Your task to perform on an android device: My wife tore my favorite blue shirt while washing the clothes, and now I want to buy a new navy blue shirt for me, so search for the navy blue shirt in L size in the Flipkart app.
Image 0: 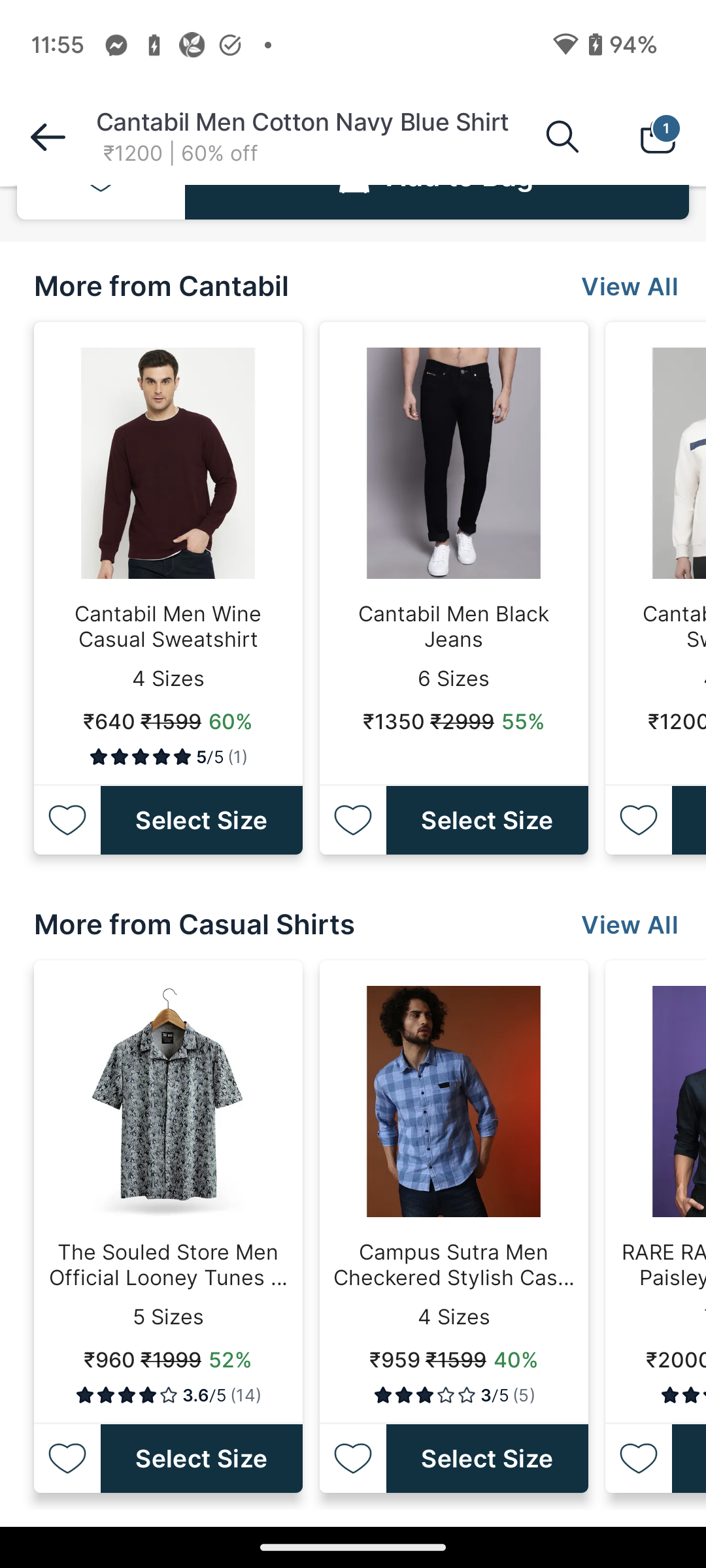
Open the Flipkart app.
Step 0: open app "Flipkart"
Image 1: 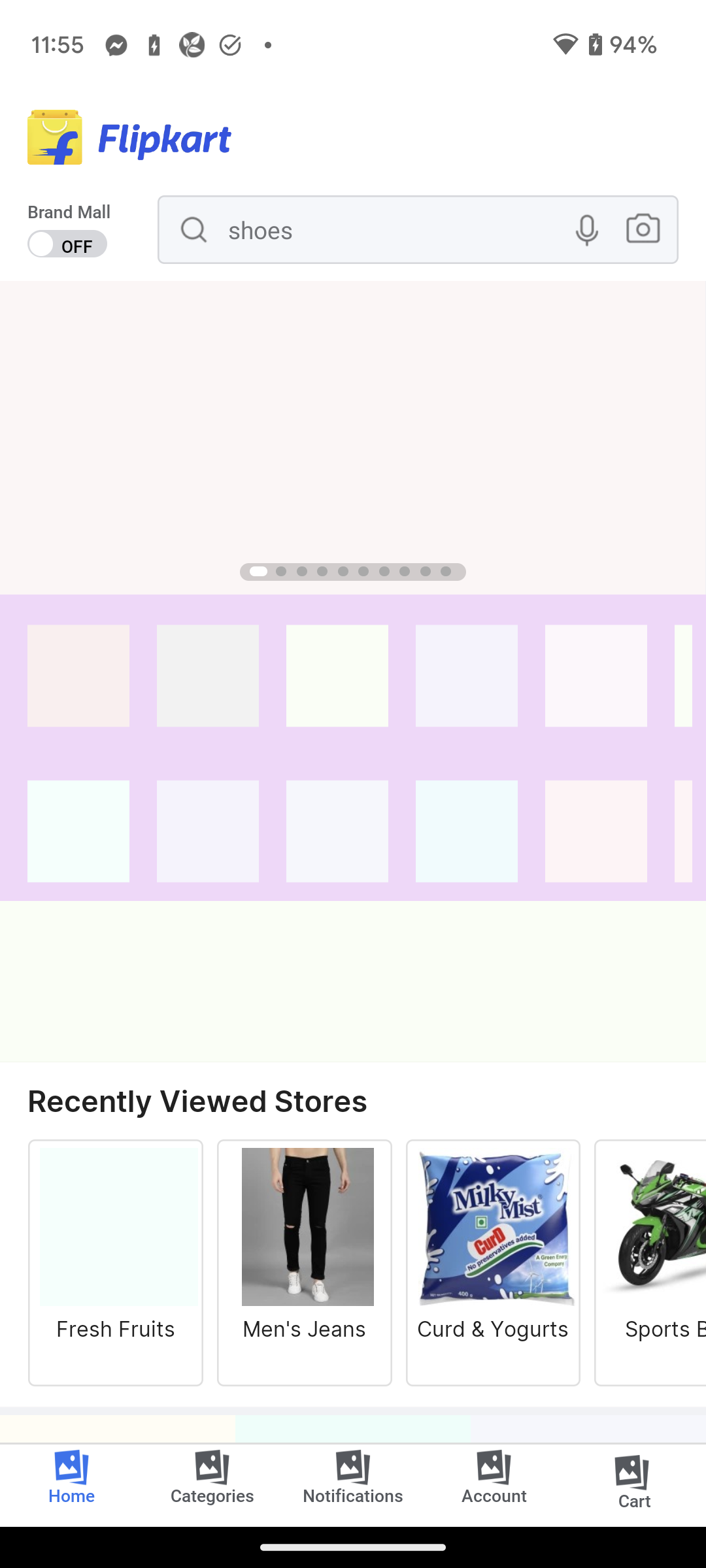
Open the Flipkart app.
Step 1: wait
Image 2: 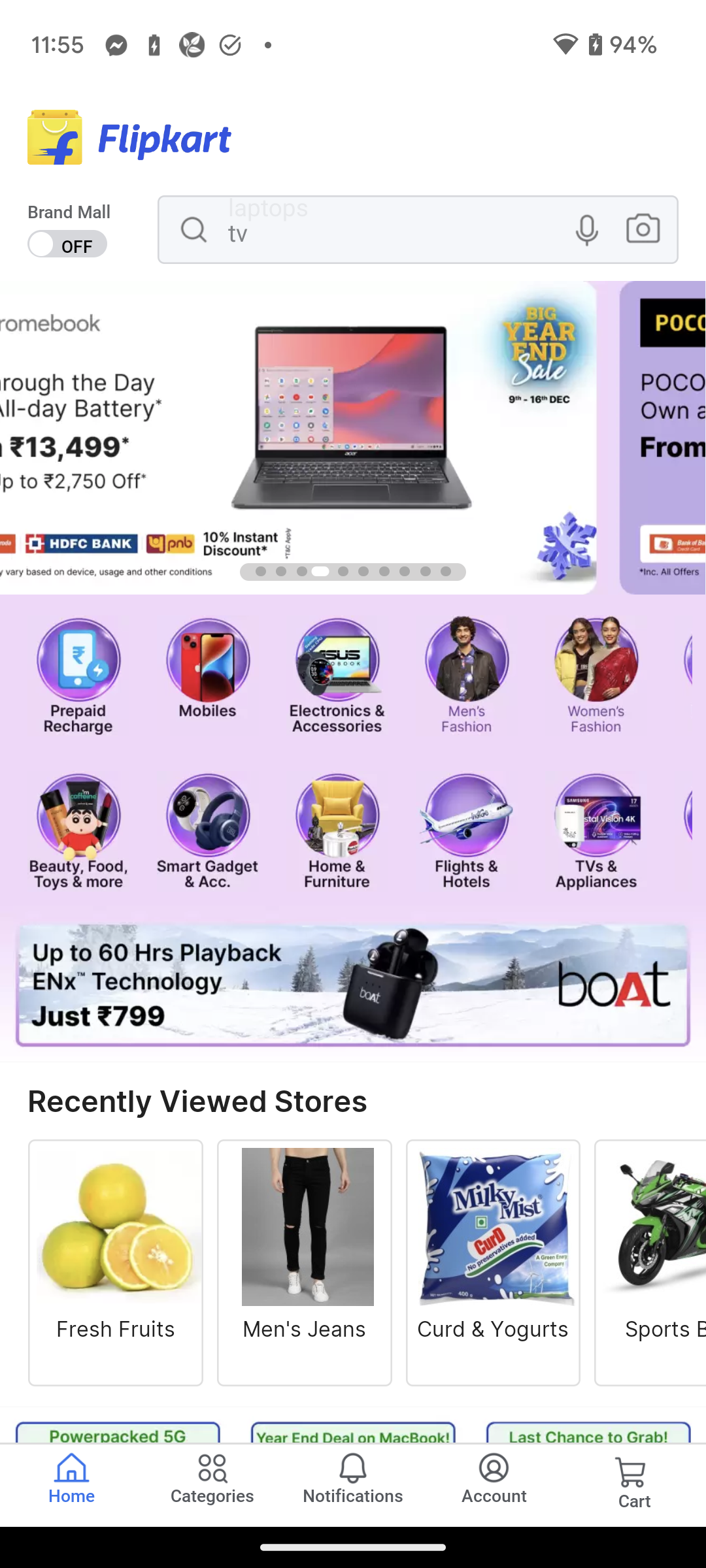
Click on the Search bar at the top of the screen to search for the shirt.
Step 2: click (397, 241)
Image 3: 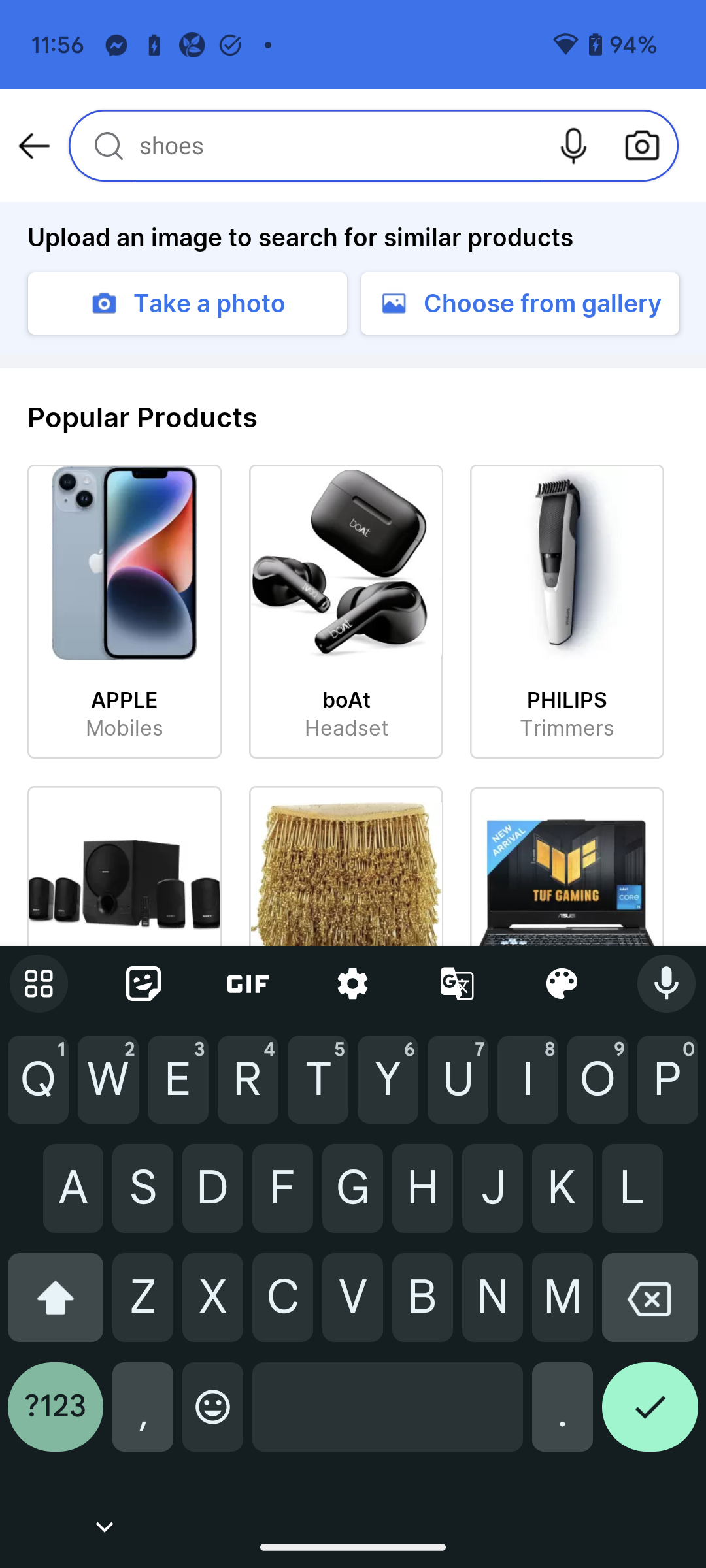
Type Navy Blue shirt for men in the search bar to search for the shirt.
Step 3: type "Navy Blue shirt for men"
Image 4: 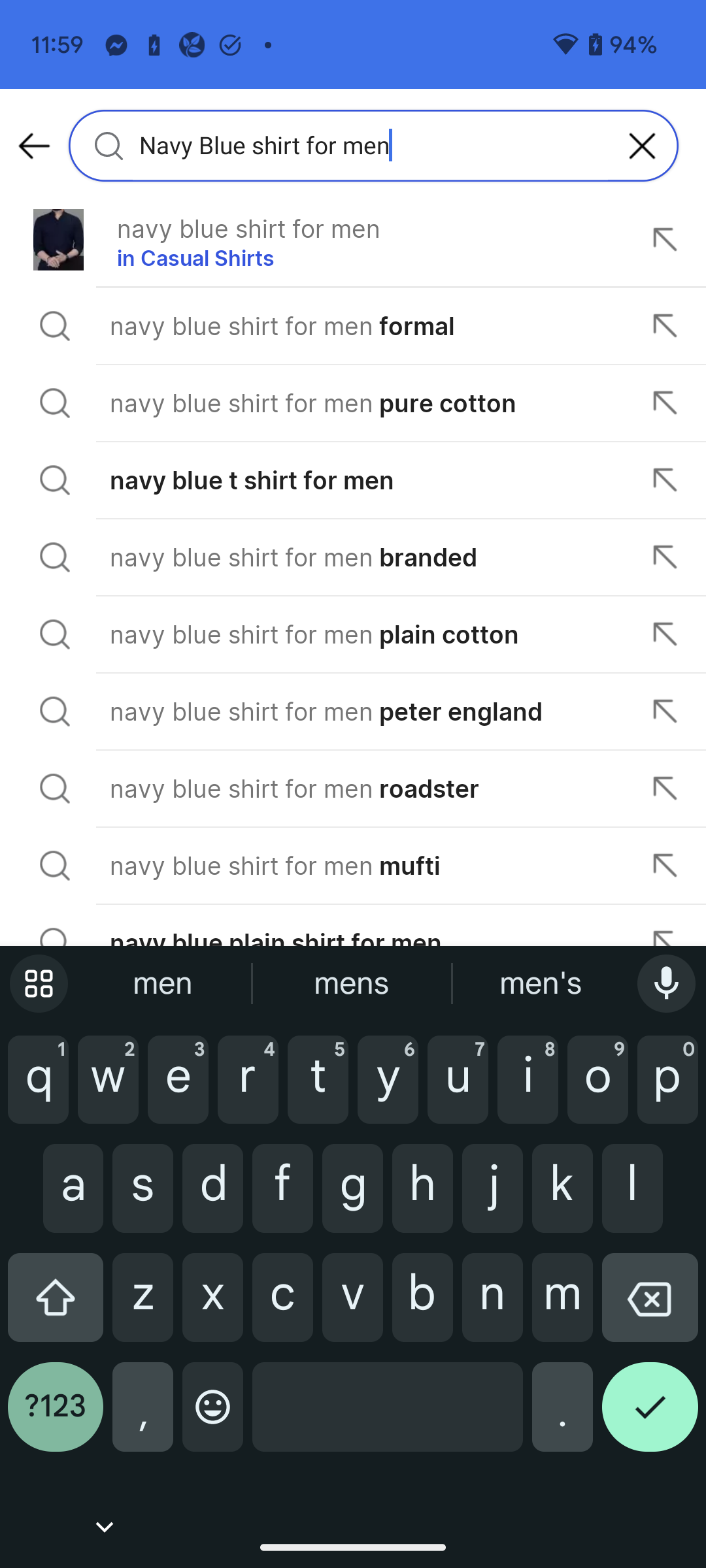
Click on the first suggested option to view the search result.
Step 4: click (248, 228)
Image 5: 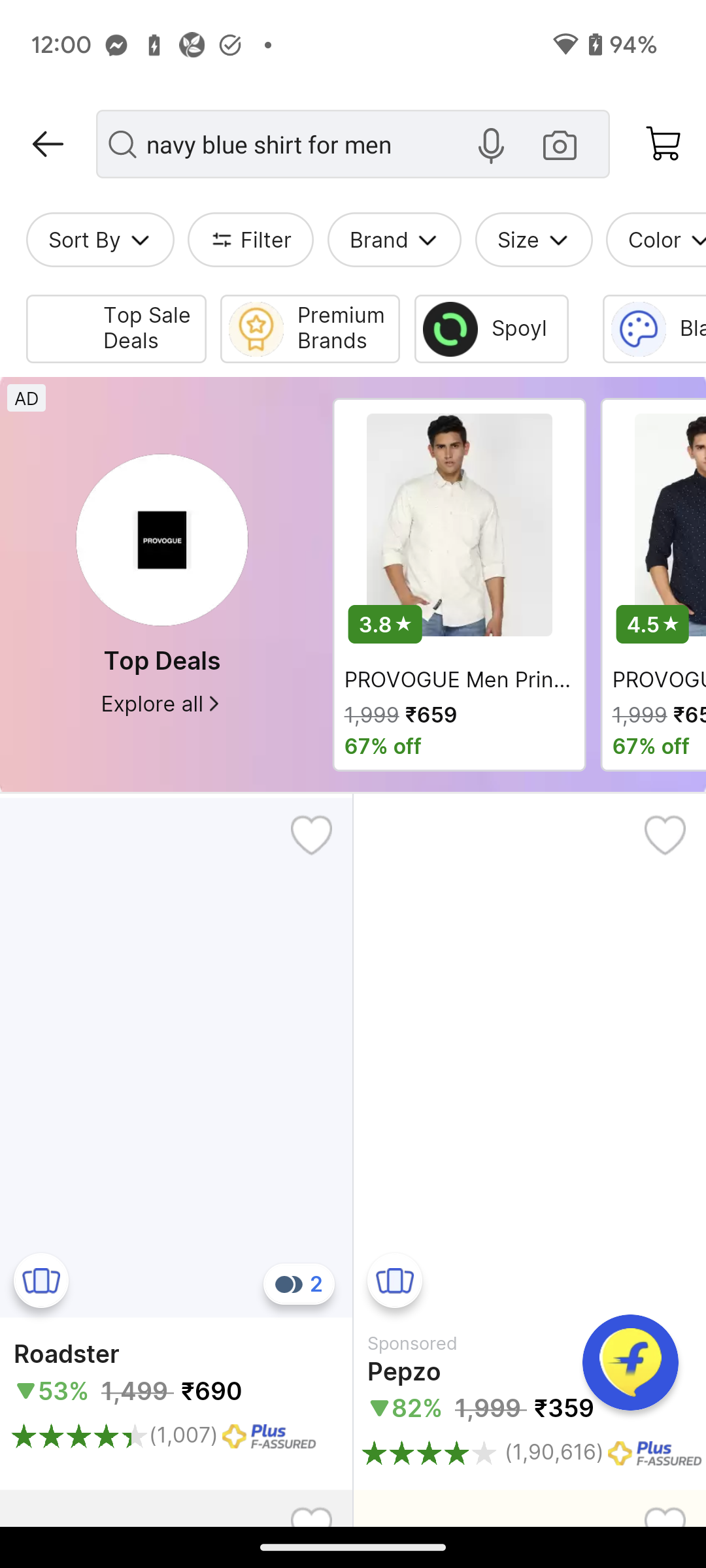
Click on the first suggested option to view the search result.
Step 5: wait